Your task to perform on an android device: I want to search for a flight from Knoxville to Hawaii.
Image 0: 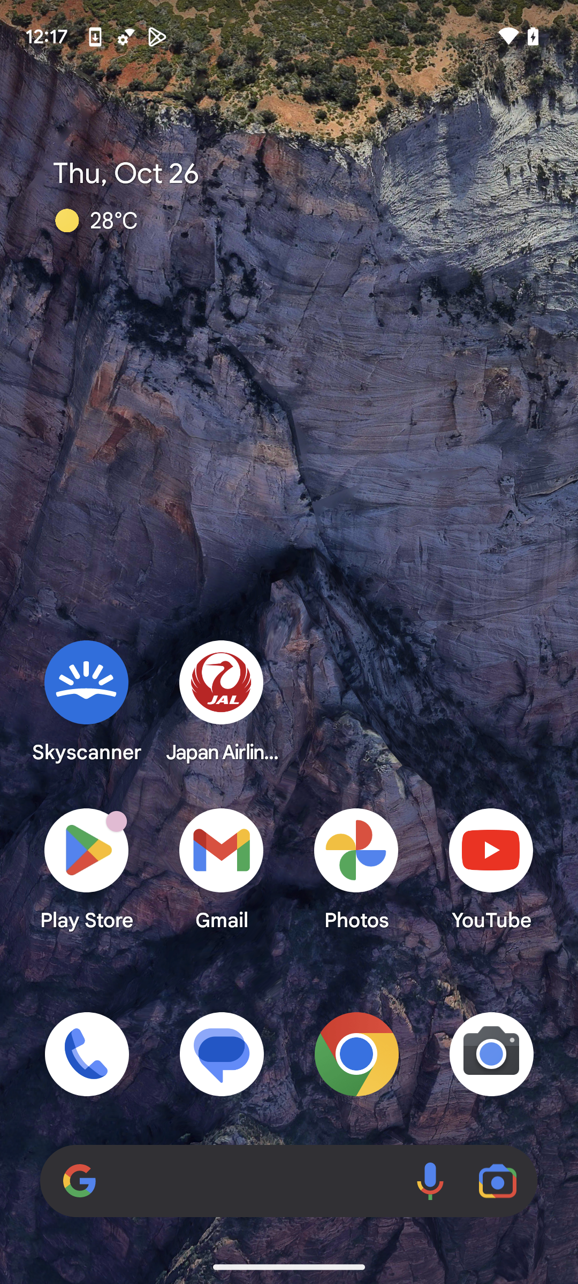
Open Expedia app.
Step 0: open app "Expedia"
Image 1: 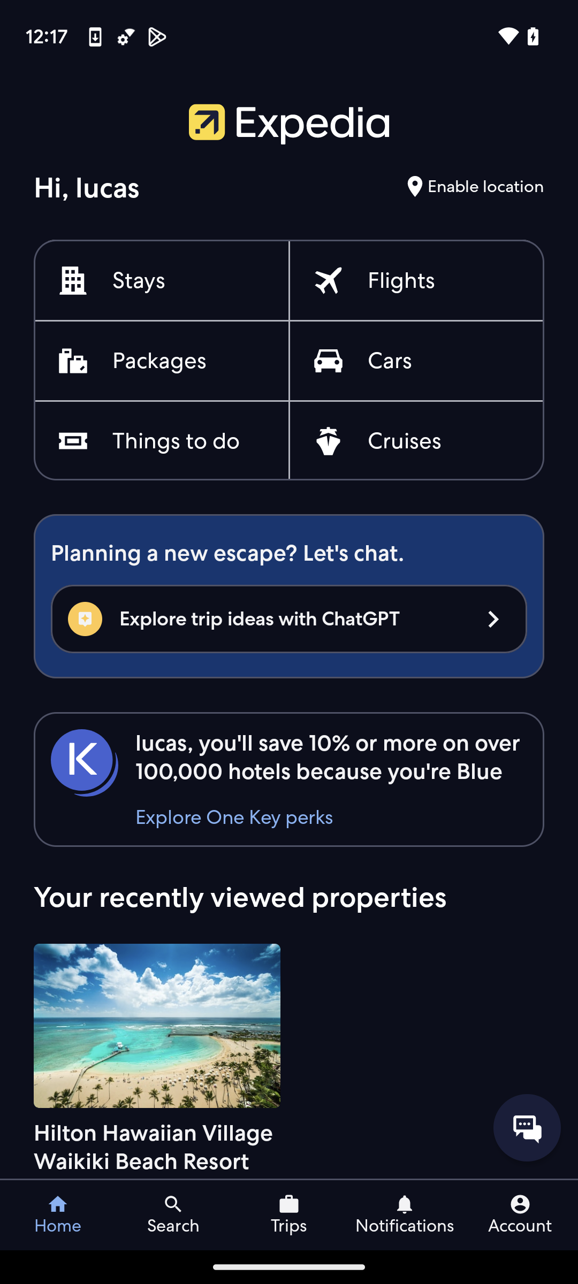
Click on Flights.
Step 1: click (401, 281)
Image 2: 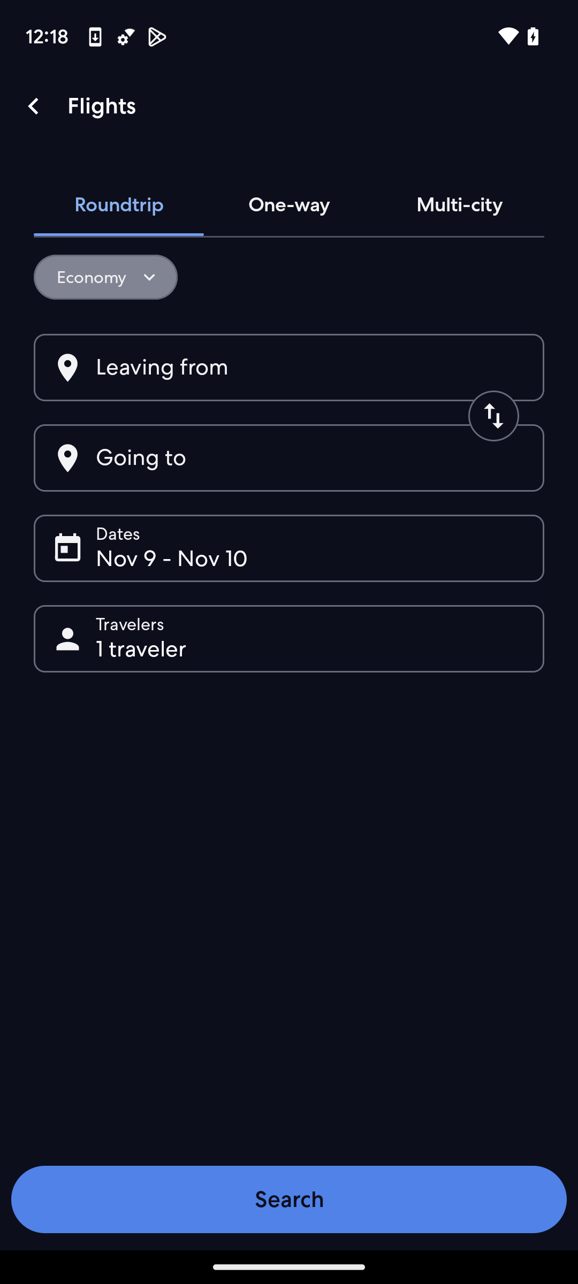
Click on Leaving from.
Step 2: click (162, 368)
Image 3: 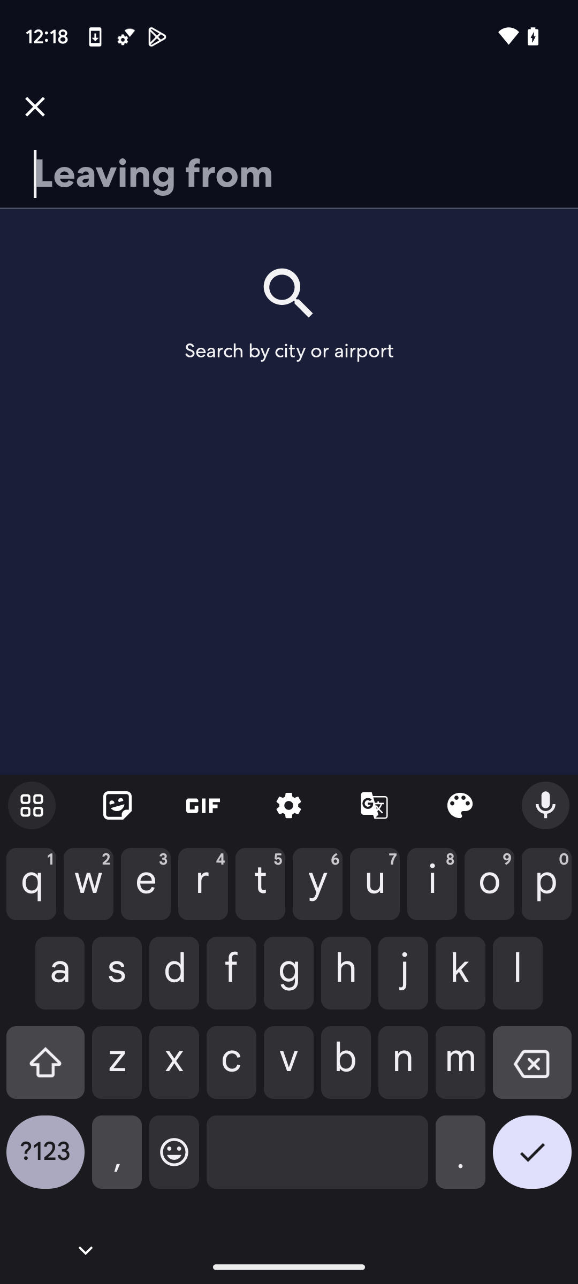
Type Knoxville.
Step 3: type "Knoxville."
Image 4: 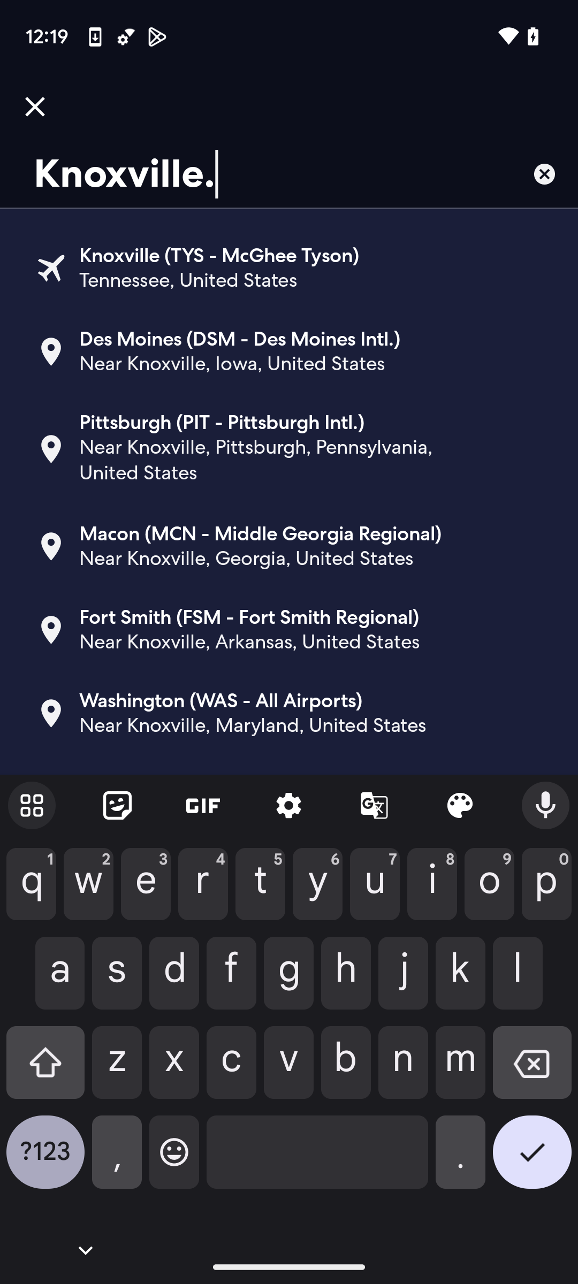
Select Knoxville.
Step 4: click (188, 280)
Image 5: 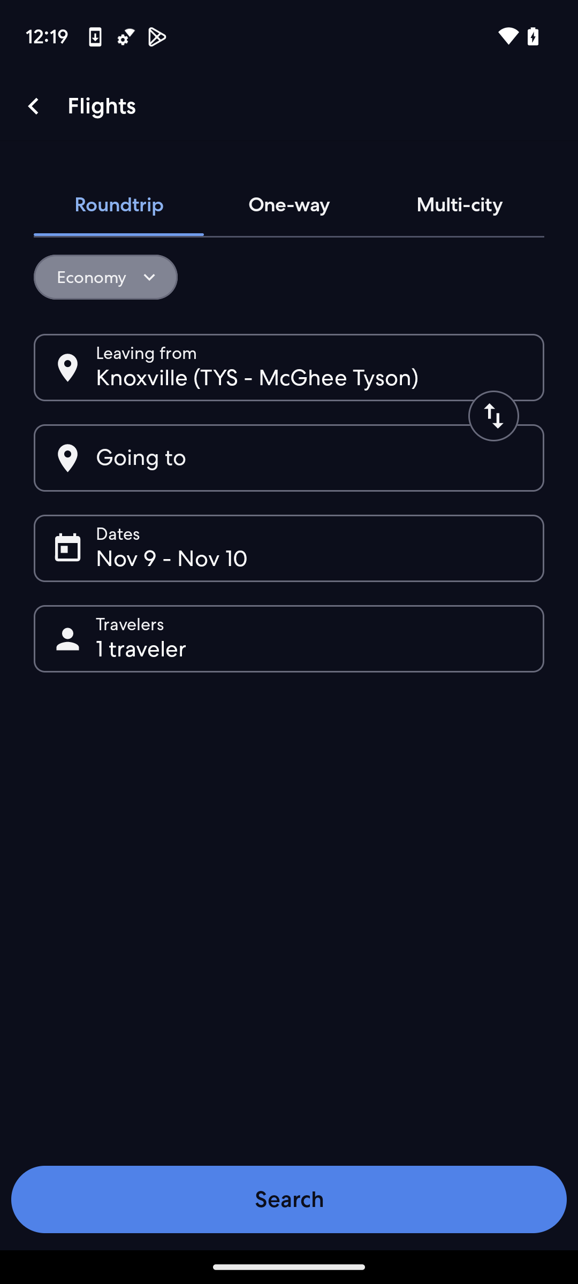
Select going to.
Step 5: click (141, 458)
Image 6: 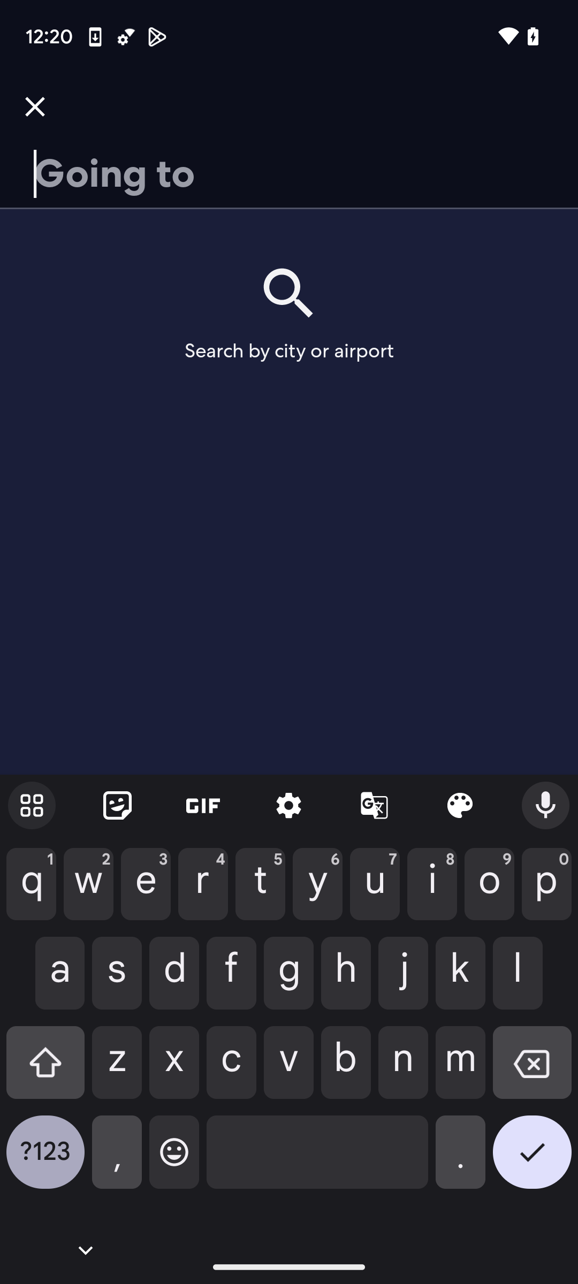
Type Hawaii.
Step 6: type "Hawaii."
Image 7: 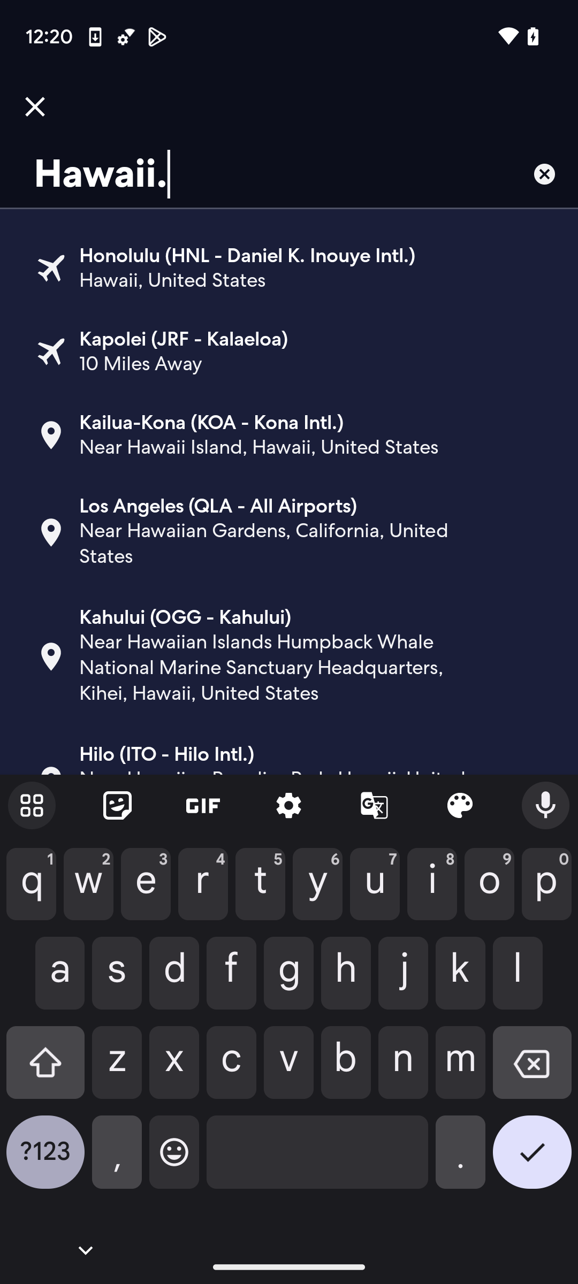
Select Honolulu
Step 7: click (247, 255)
Image 8: 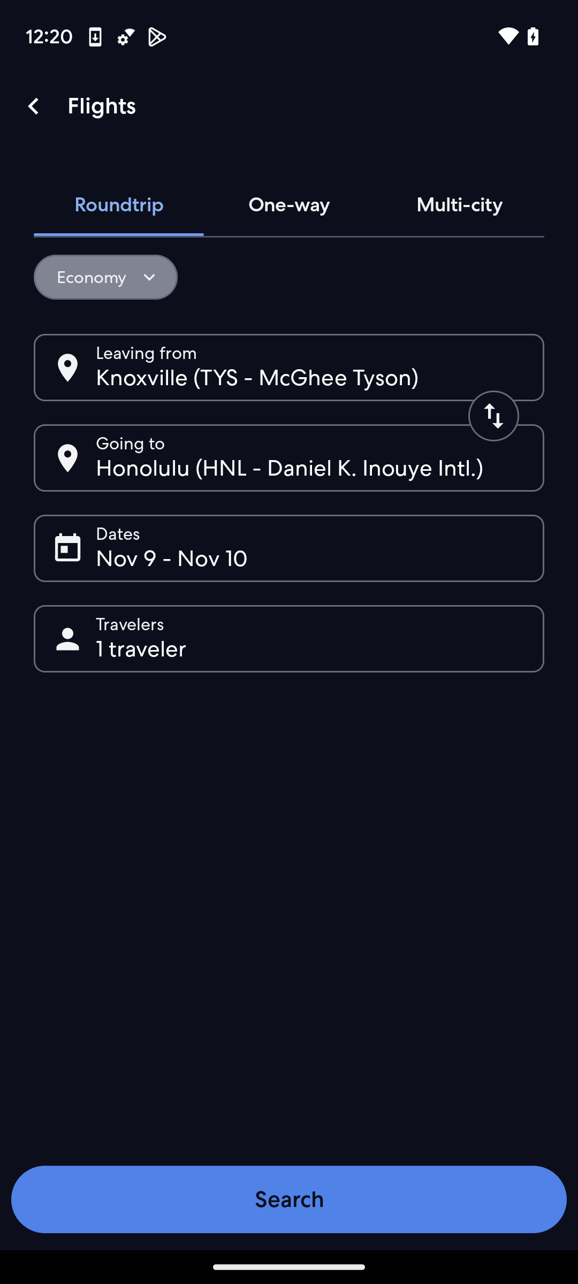
Click on search.
Step 8: click (289, 1199)
Image 9: 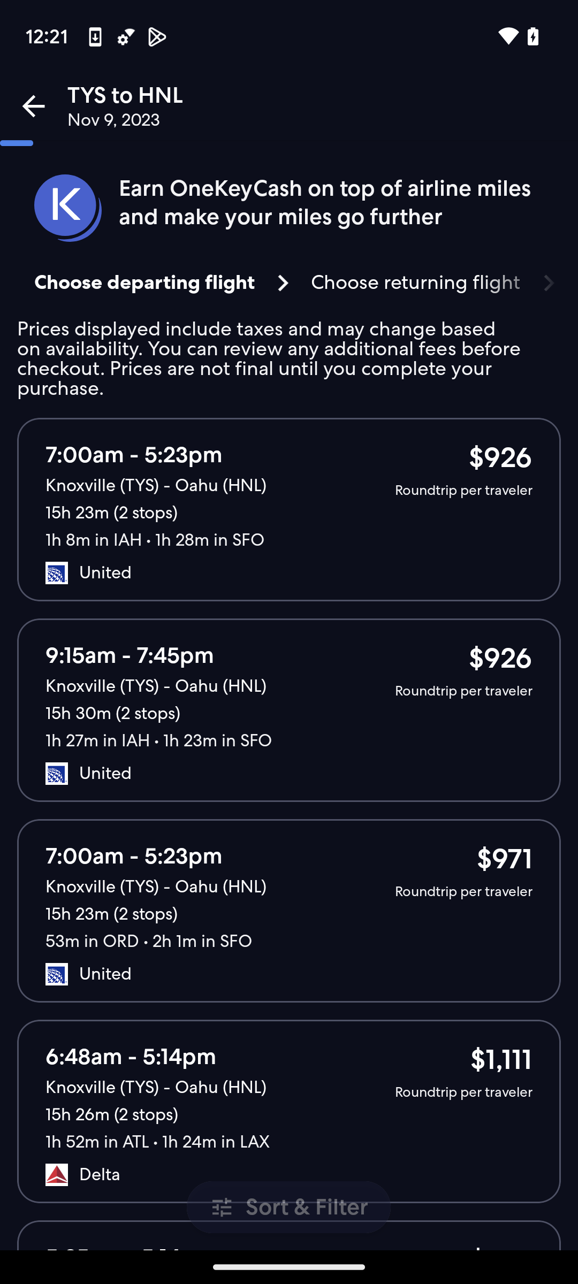
Click on search.
Step 9: wait